Your task to perform on an android device: I'm not receiving event notifications from the Gmail calendar, therefore I want to change the calendar's notification settings.
Image 0: 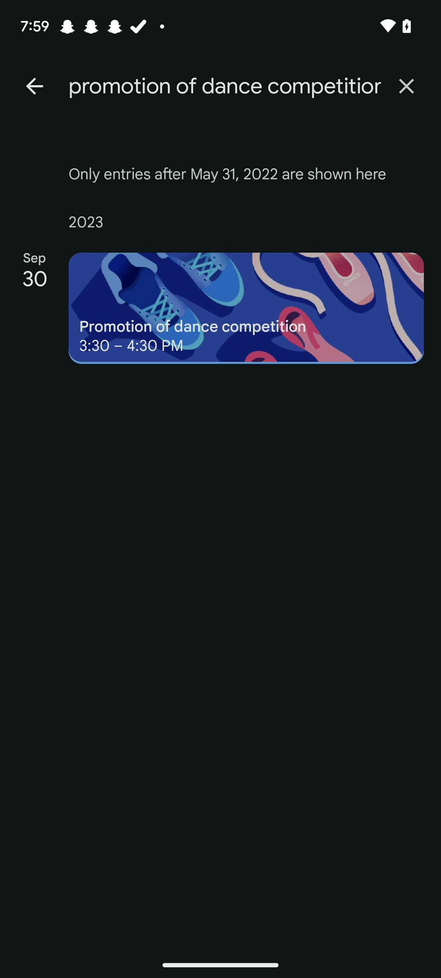
Go back to the previous screen
Step 0: press back button
Image 2: 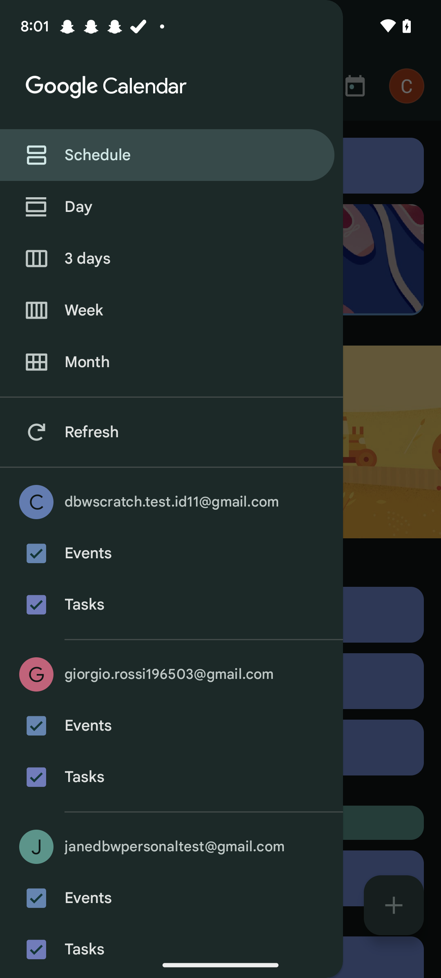
Swipe up the drawer to view the setting option
Step 2: scroll down
Image 3: 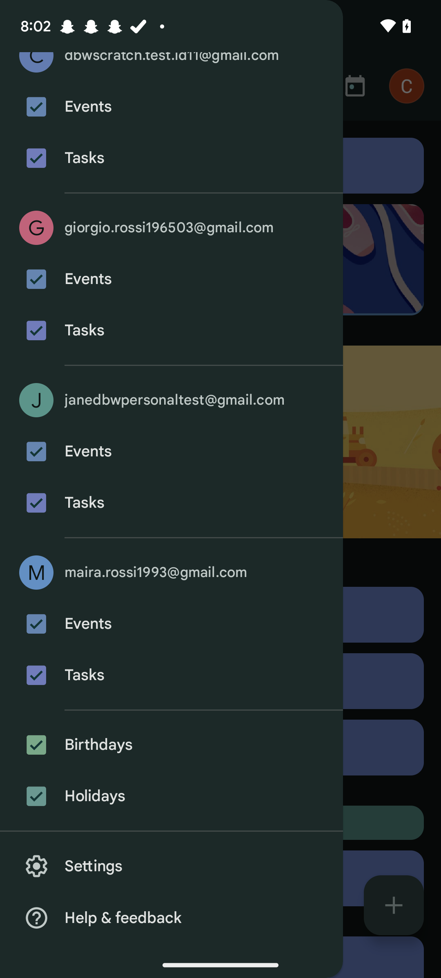
Click on the settings option
Step 3: click (171, 866)
Image 4: 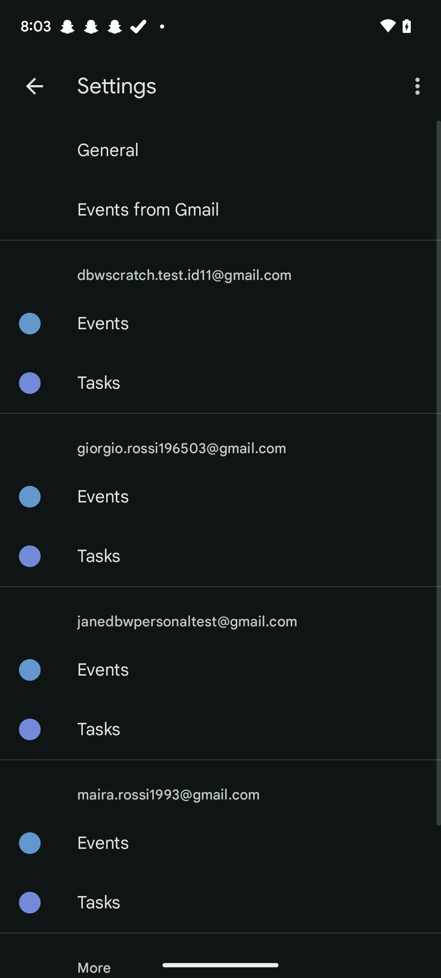
Click on the general option
Step 4: click (250, 150)
Image 5: 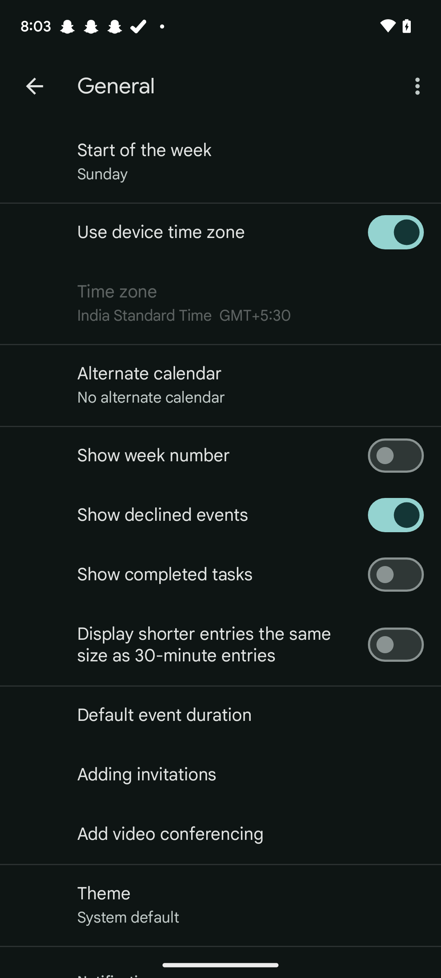
Swipe up the screen
Step 5: scroll down
Image 6: 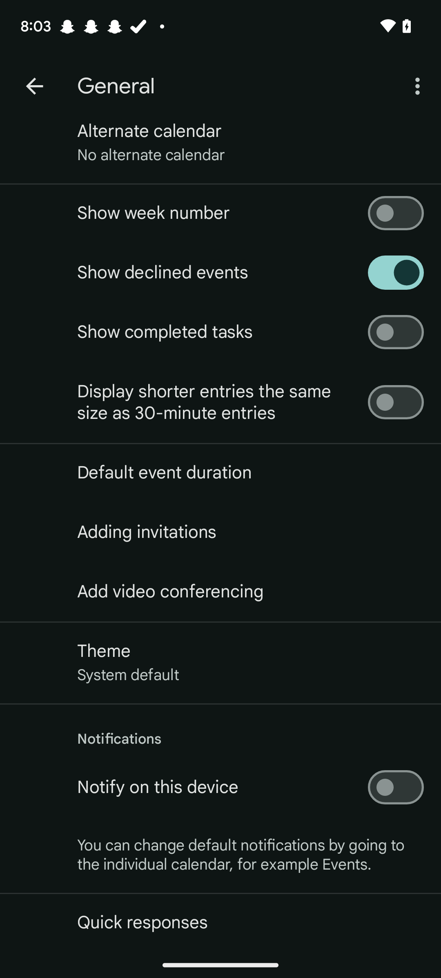
Click on the switch icon of the notify on this device
Step 6: click (396, 787)